Your task to perform on an android device: Add Gazelle  shoes  of size 10 to cart for mom to Adidas app
Image 0: 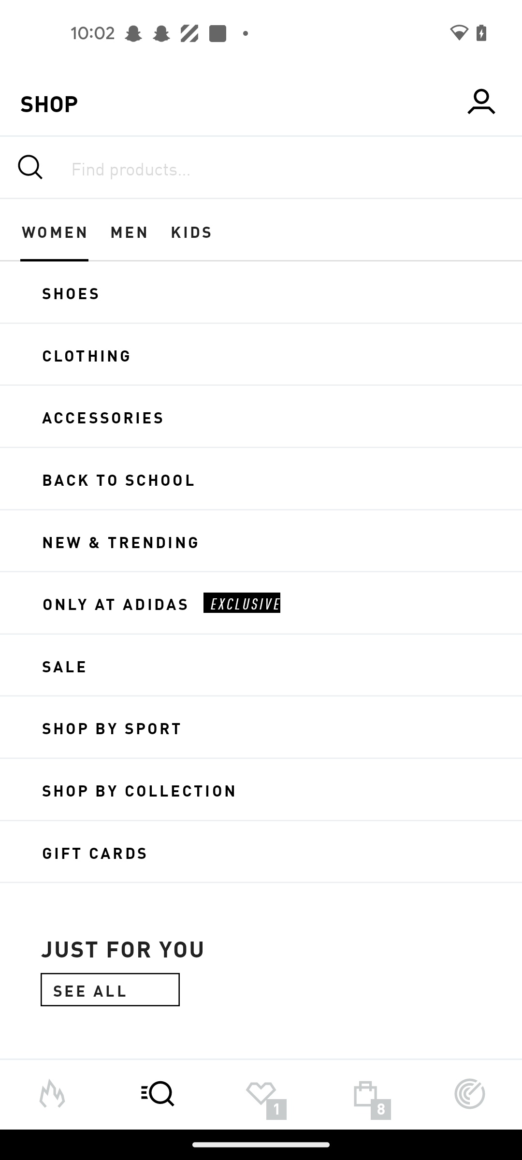
Click on the shoes option of the screen 
Step 0: click (261, 292)
Image 1: 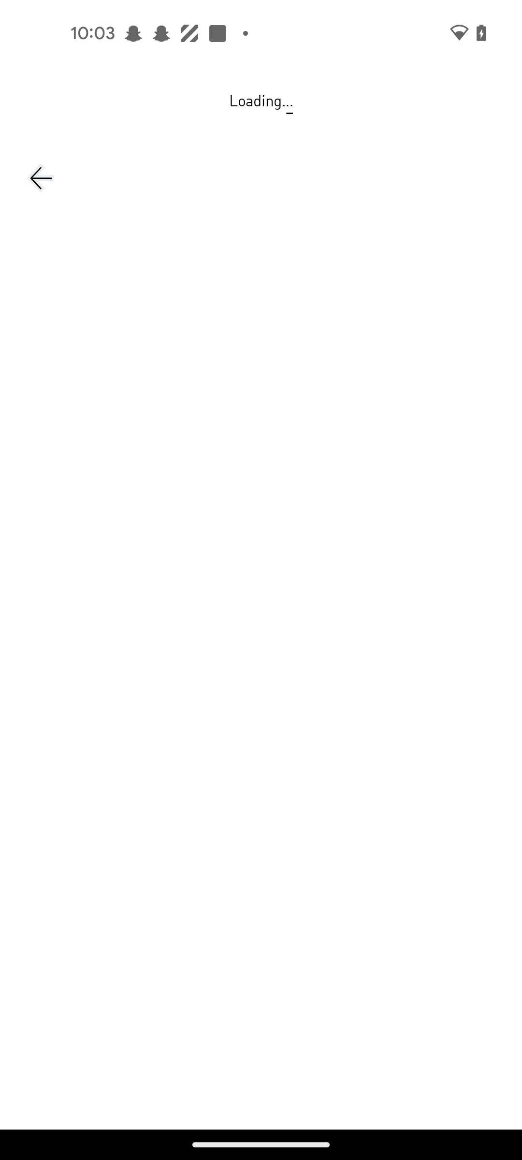
Click on the shoes option of the screen 
Step 1: wait
Image 2: 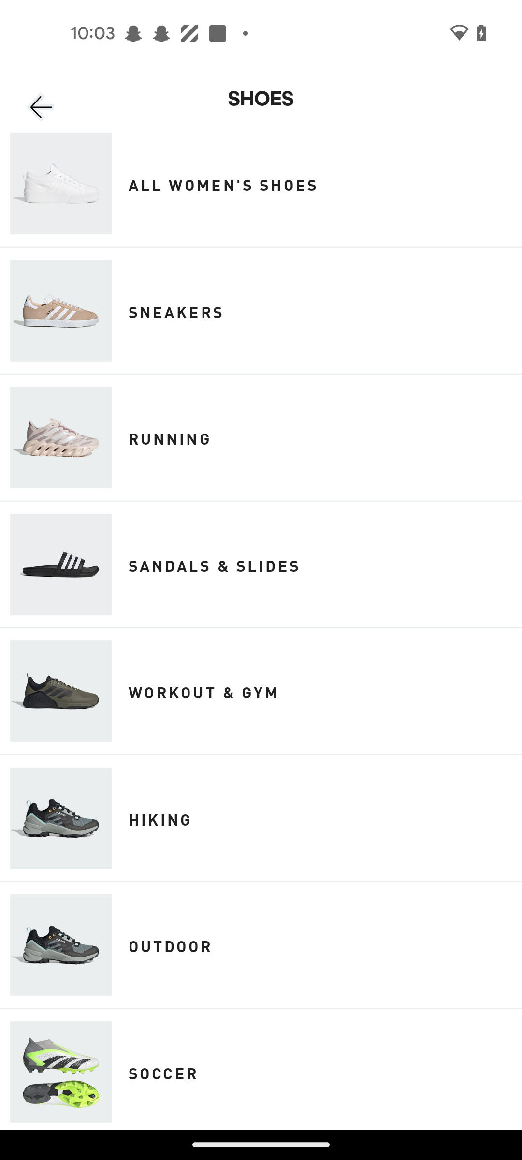
Click on the sneakers tab of the screen 
Step 2: click (261, 311)
Image 3: 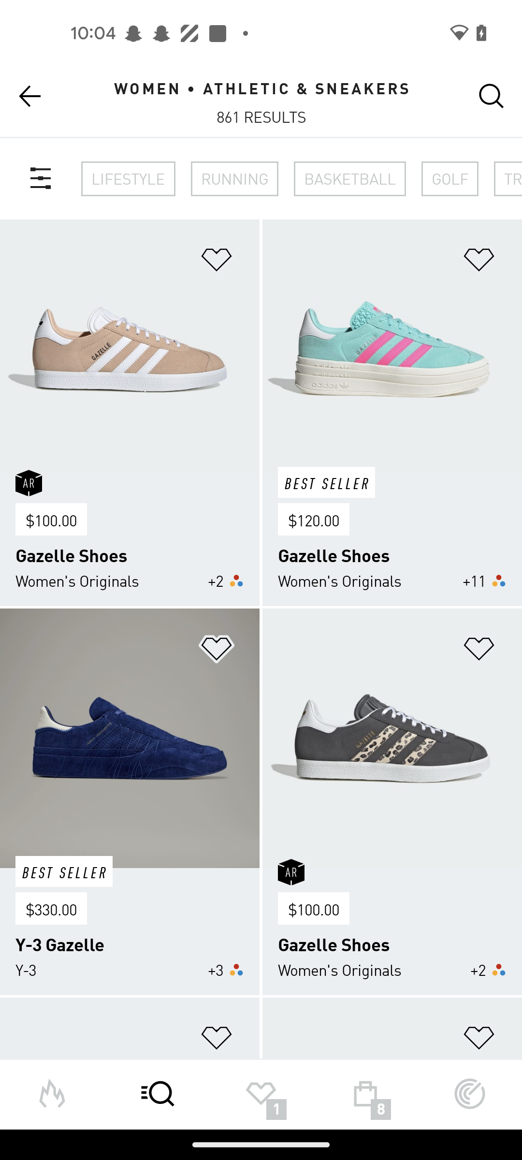
Click on the  Gazelle shoes 
Step 3: click (129, 349)
Image 4: 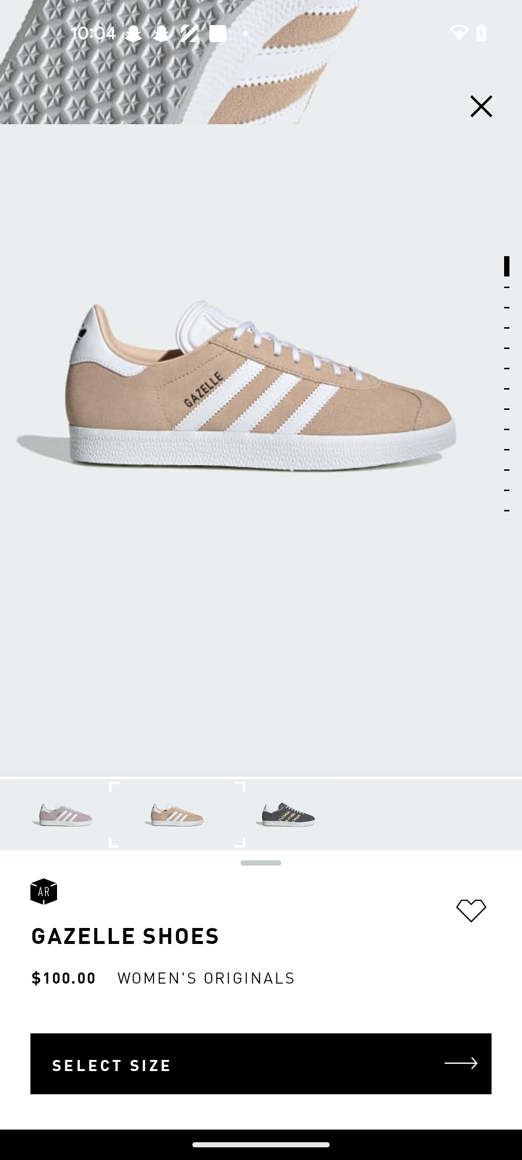
Click on the select size tab of the screen 
Step 4: click (261, 1063)
Image 5: 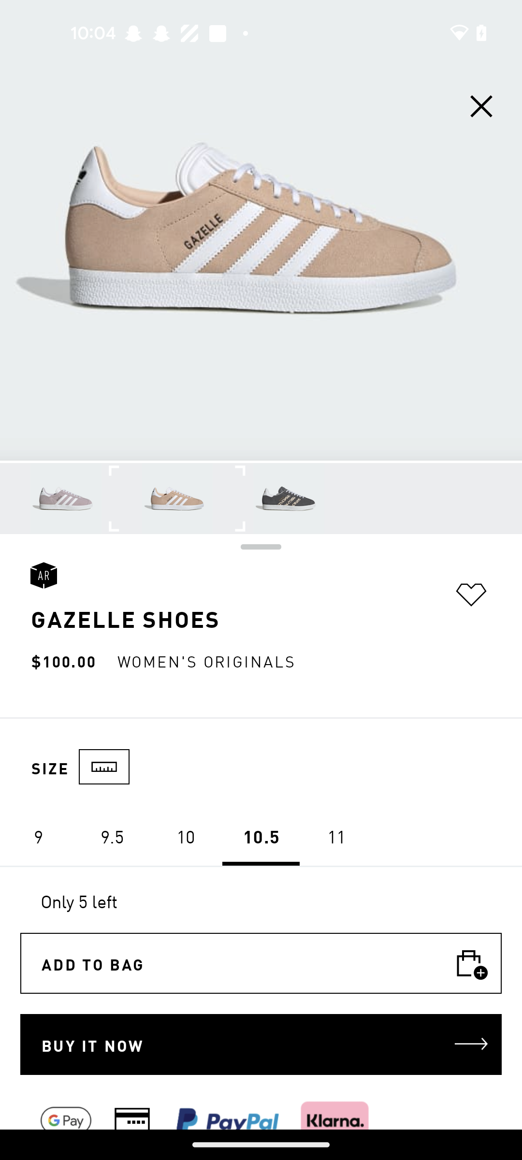
Select the size 10 of the shoes 
Step 5: click (185, 835)
Image 6: 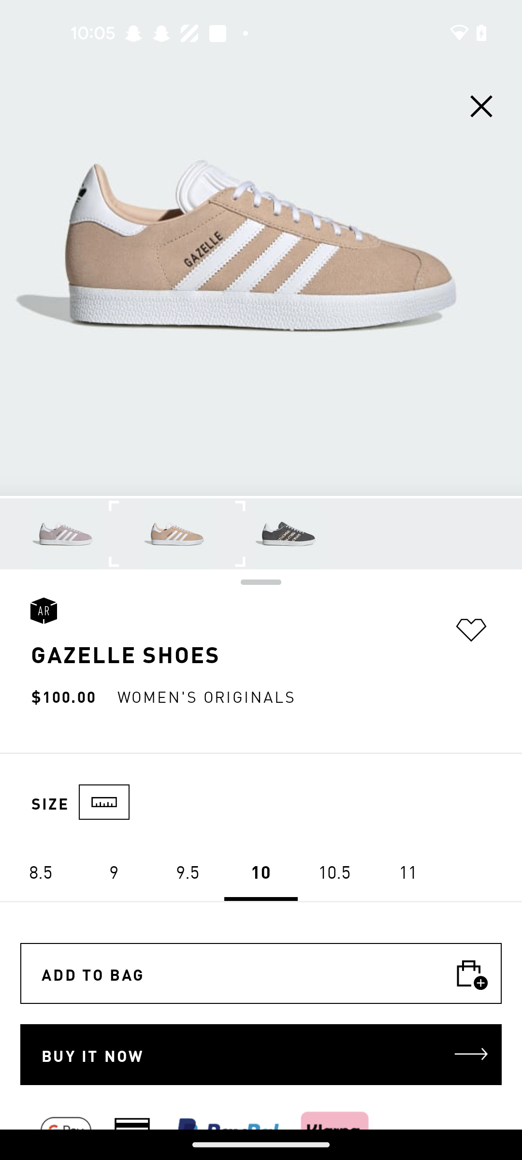
Click on the Add to bag tab
Step 6: click (261, 973)